Your task to perform on an android device: Browse through the Dessert section of the Kitchen Stories app to see if I can find any new desserts to bake.
Image 0: 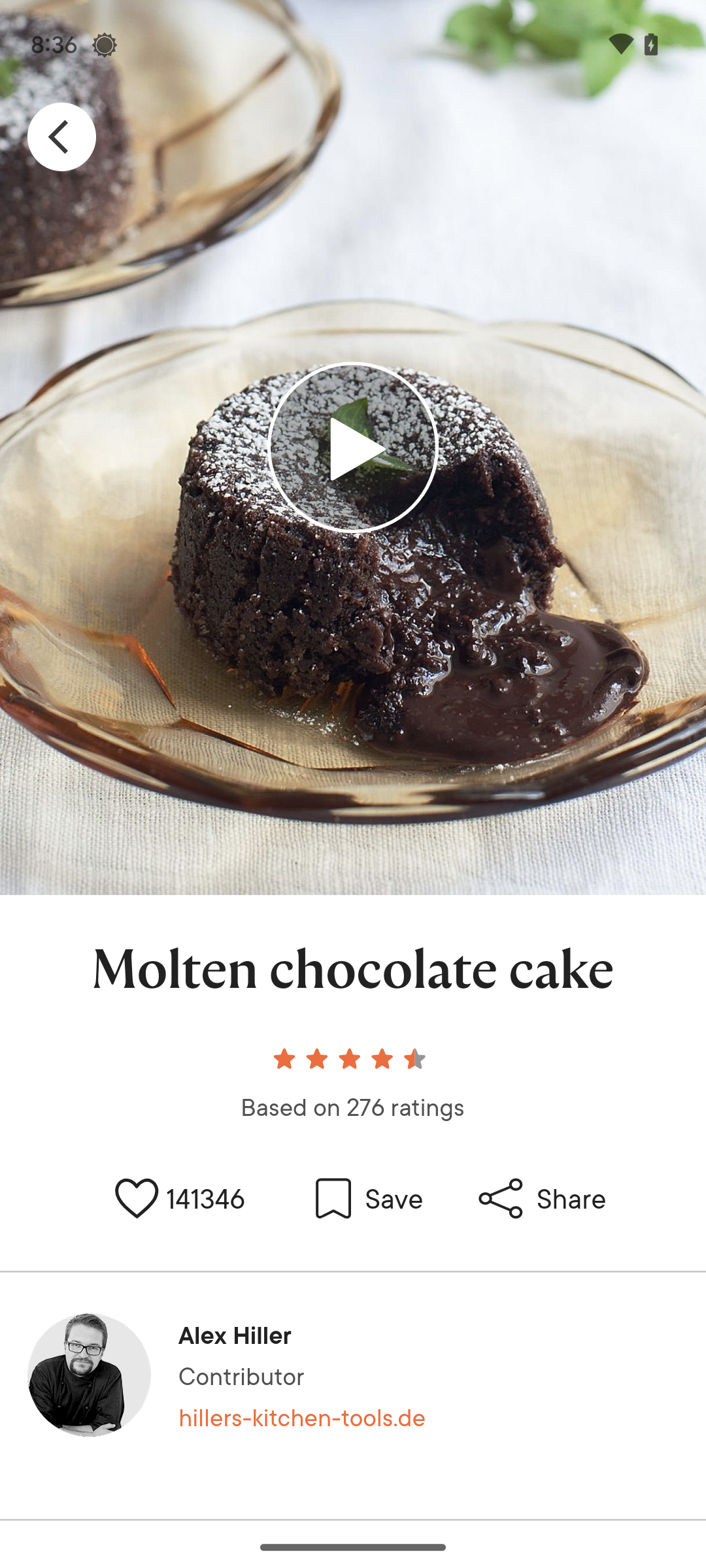
Go back to the search section.
Step 0: press back button
Image 1: 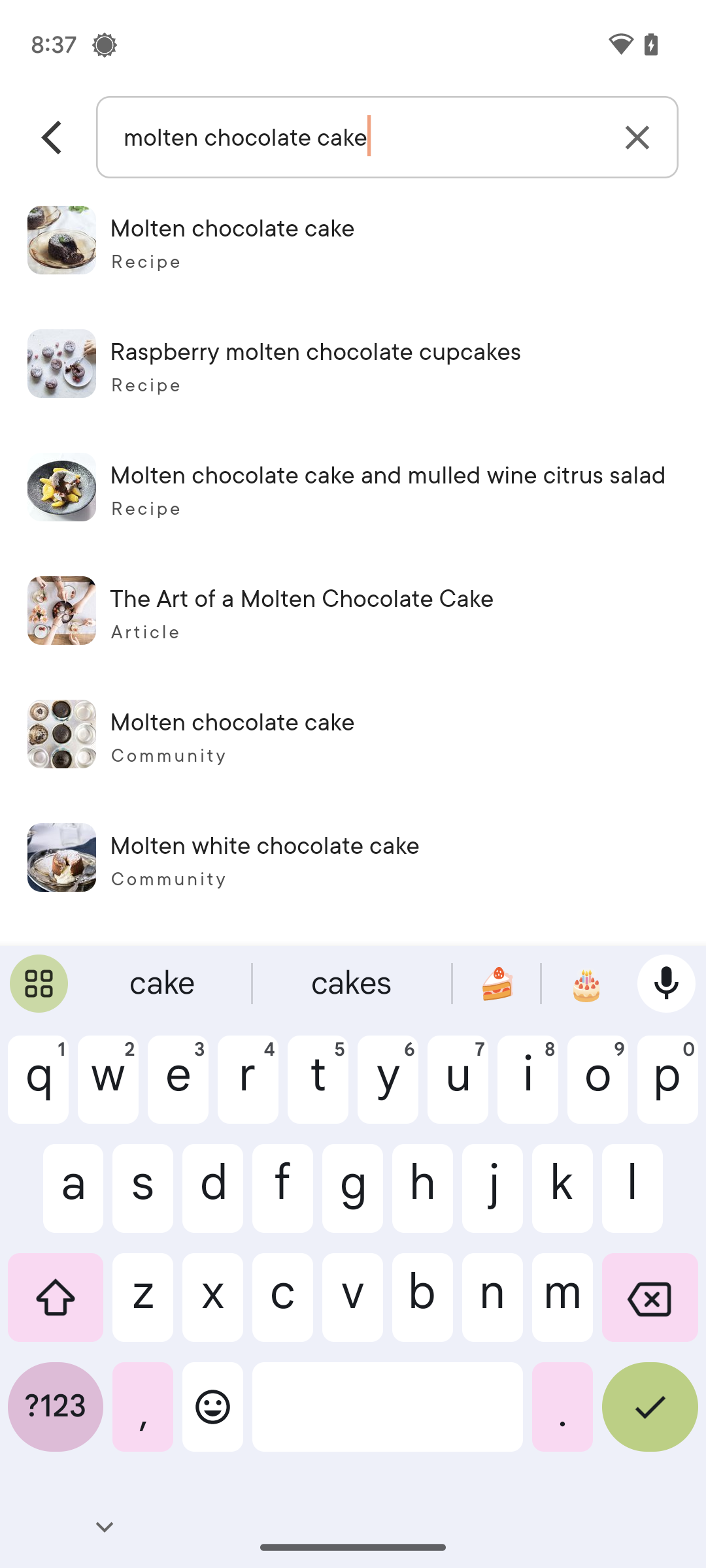
Go back to the search section.
Step 1: press back button
Image 2: 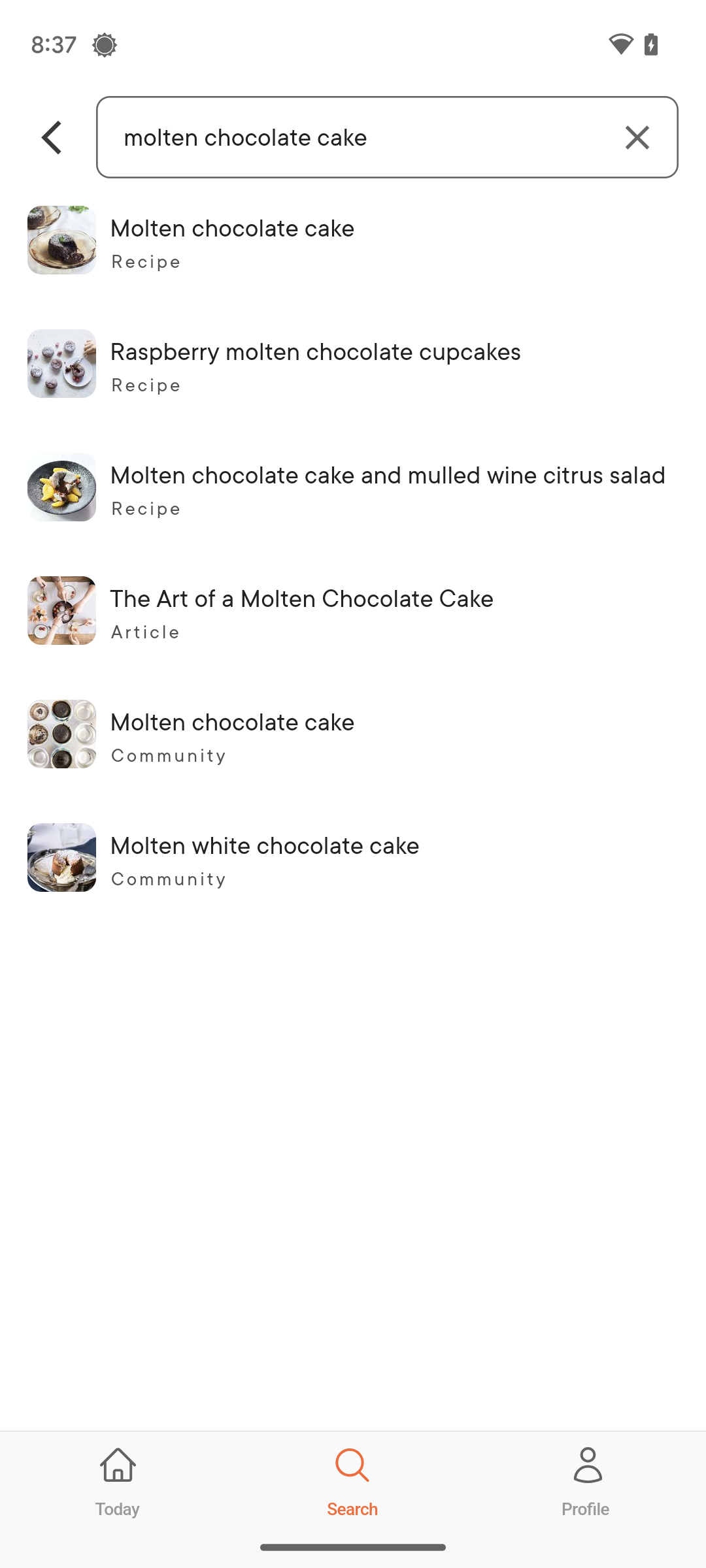
At the top-left of the screen, click on the back arrow.
Step 2: click (61, 137)
Image 3: 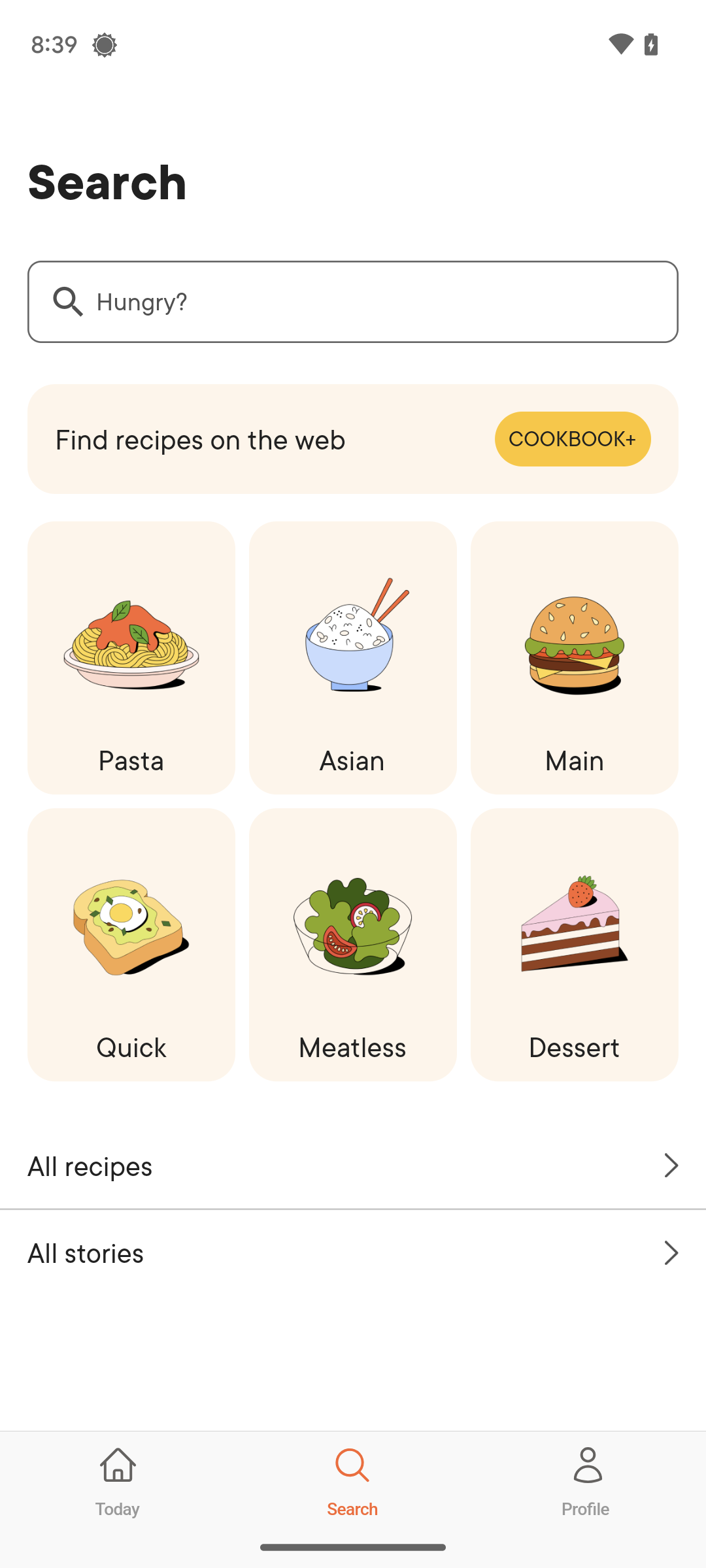
Click on the Dessert icon.
Step 3: click (575, 945)
Image 5: 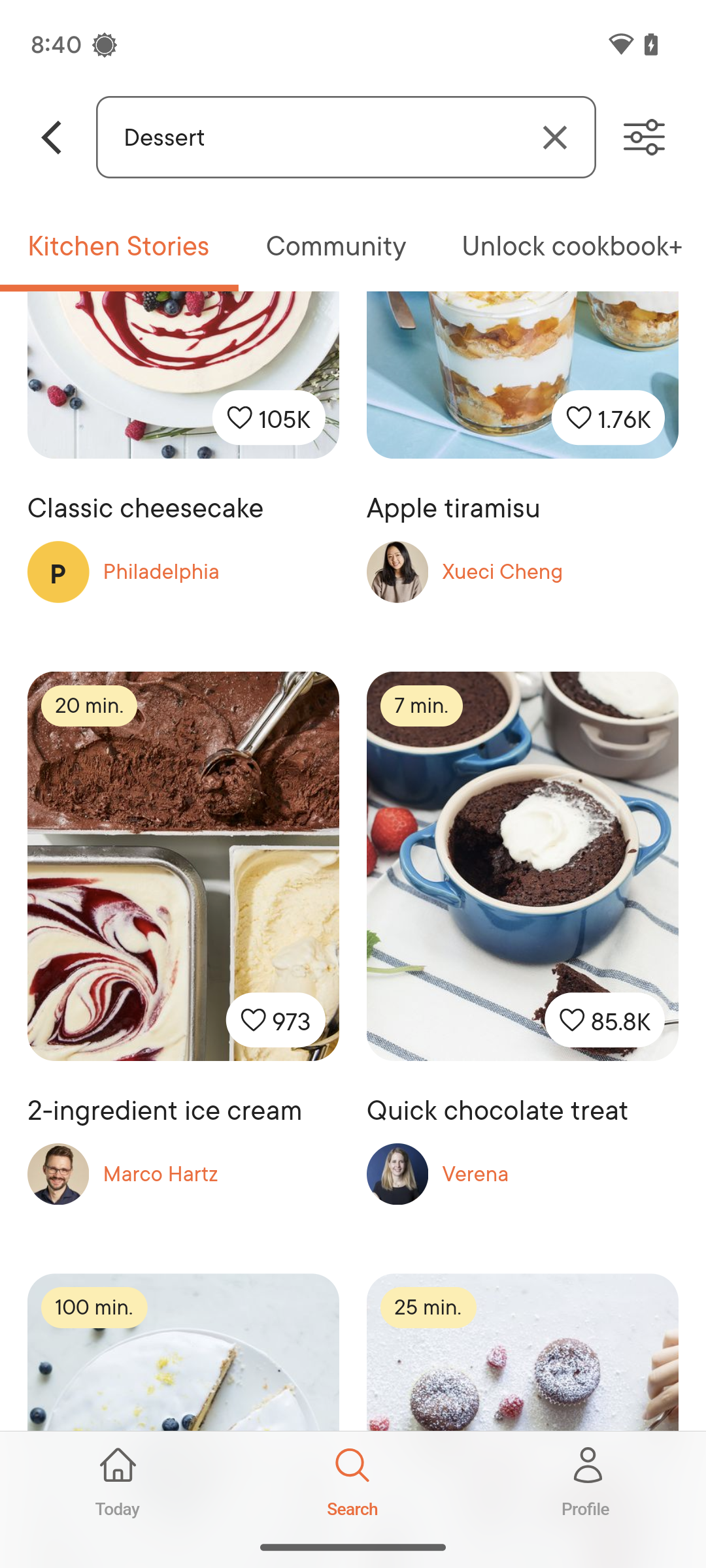
Scroll up to view.
Step 5: scroll down